Your task to perform on an android device: Rome is one of my favorite travel destinations. And I am planning to visit there. Before that, I want to learn about Rome from other tourists, so search for videos of "Rome Vlogs" for me on the YouTube app.
Image 0: 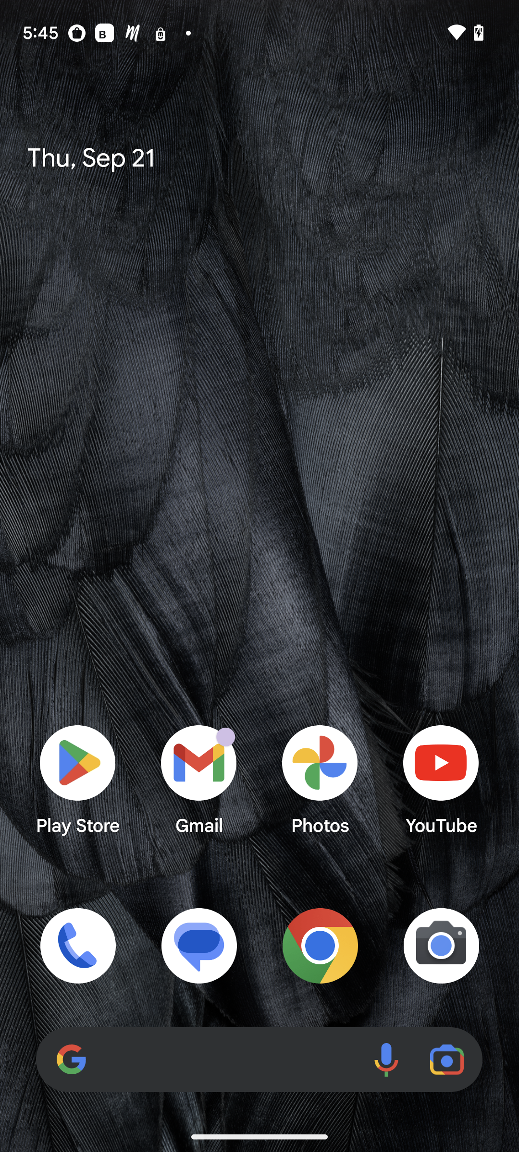
Open the YouTube app.
Step 0: open app "YouTube"
Image 1: 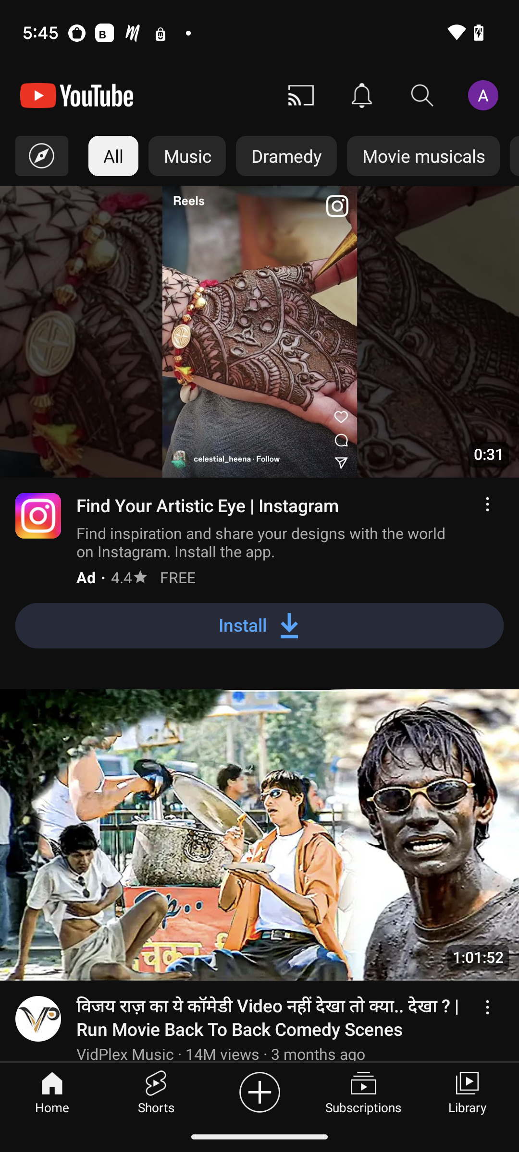
Click on the search icon on the left side of the profile icon in the top-right corner.
Step 1: click (422, 96)
Image 2: 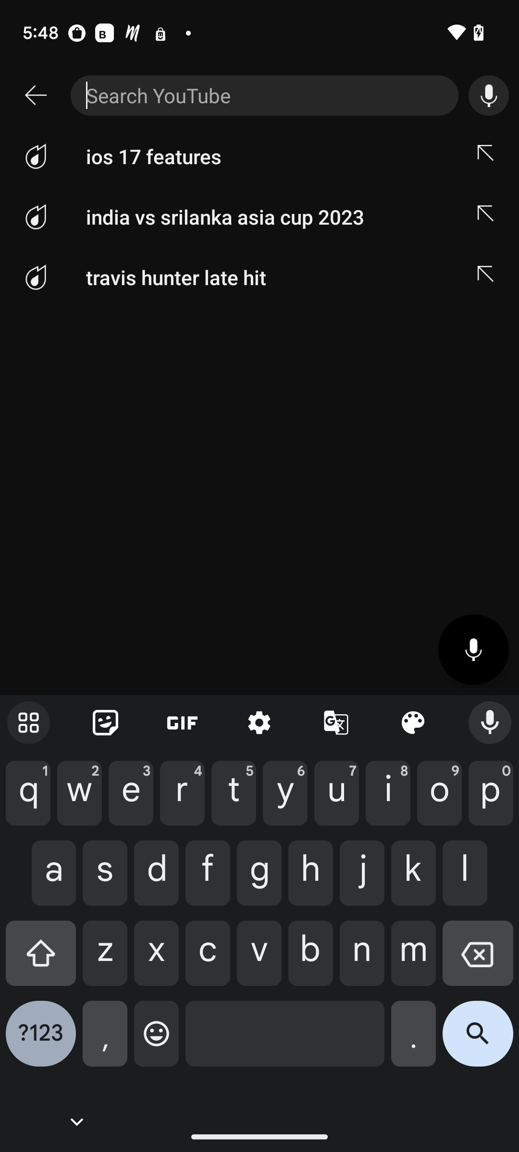
Type Rome Vlogs in the search box at the top.
Step 2: type "Rome Vlogs"
Image 3: 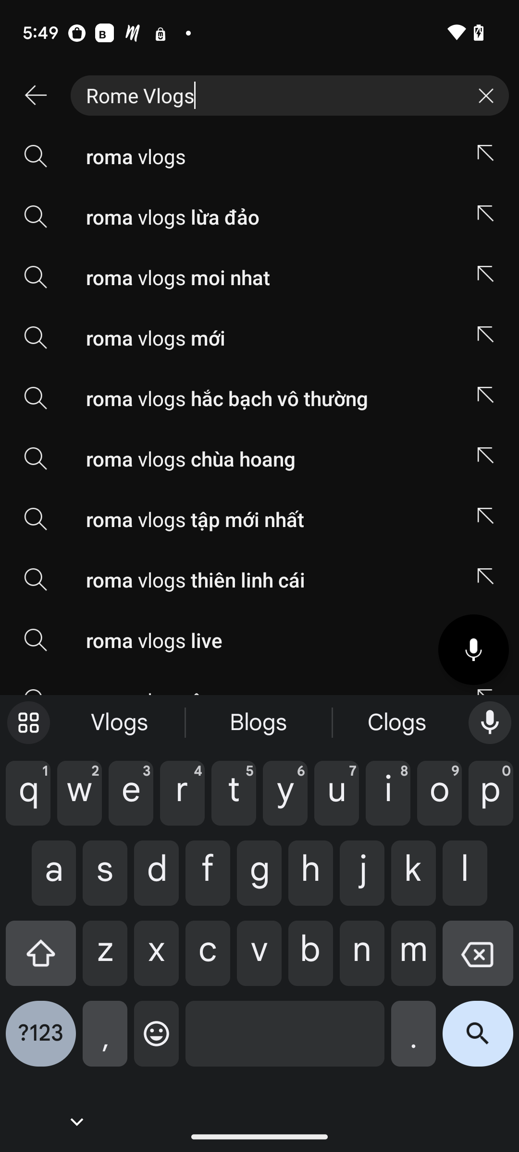
Click on the search icon at the bottom right corner of the keyboard.
Step 3: click (478, 1041)